Your task to perform on an android device: Due to time constraints, I was unable to take breaks, therefore the plan had to be rescheduled. Save the Rome property you want to stay at with the Rentalia app.
Image 0: 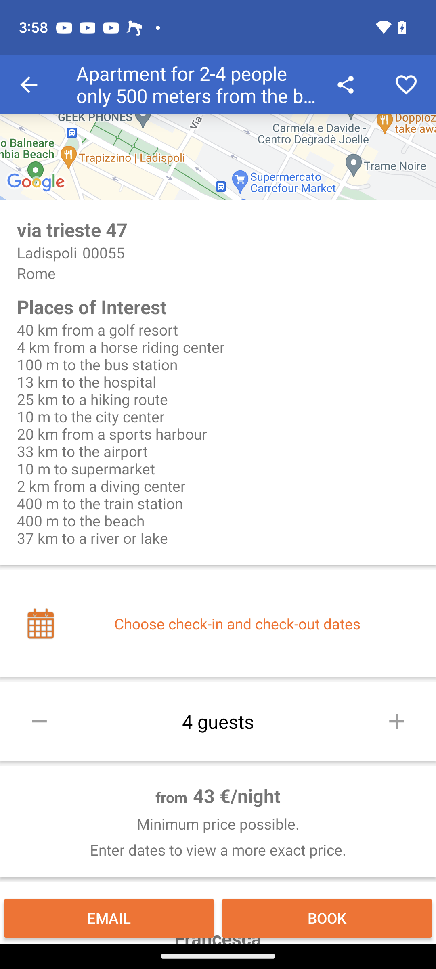
Click on the heart icon at the top right of the screen
Step 0: click (406, 84)